Your task to perform on an android device: It will be more pleasant to read the book if I slightly increase the brightness.
Image 0: 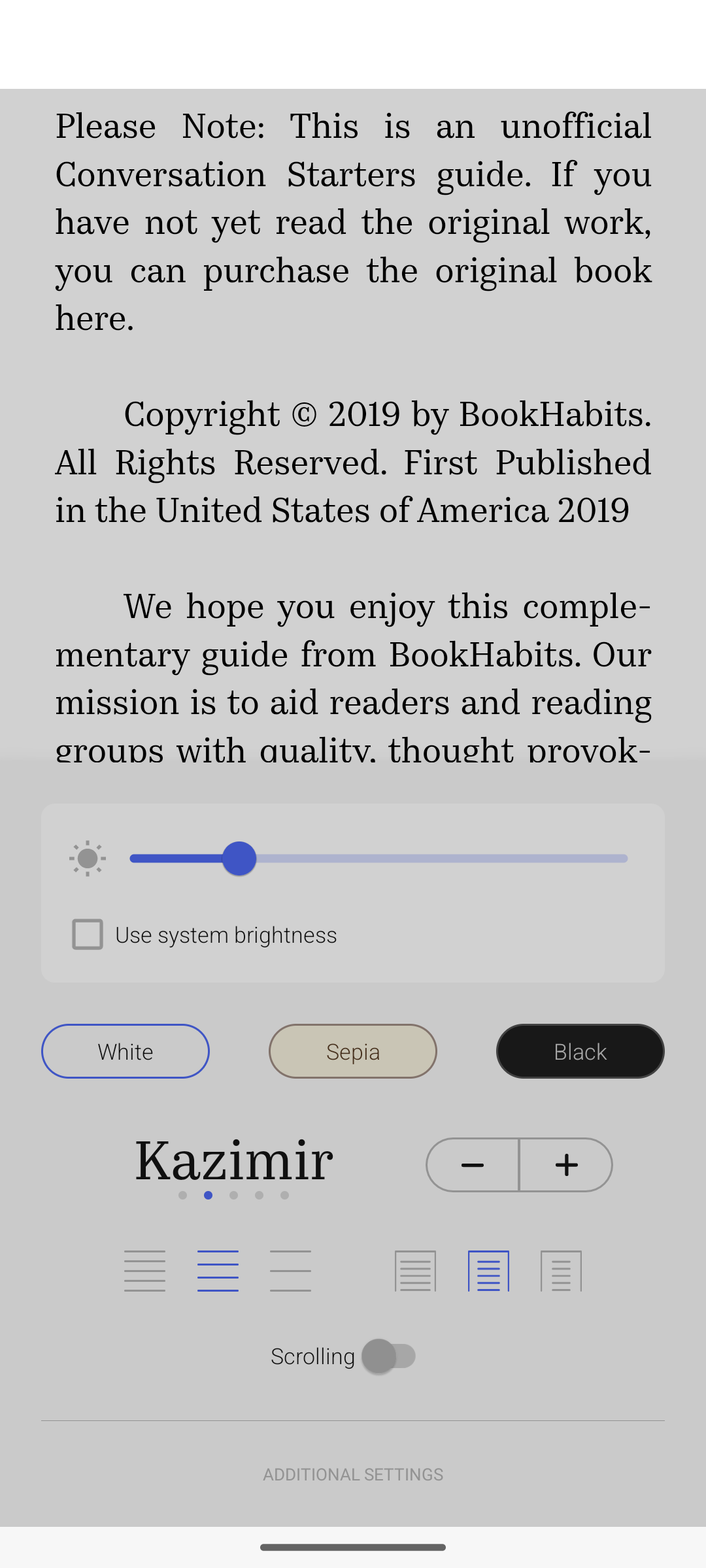
Swipe the brightness icon towards the right direction to increase the brightness
Step 0: scroll left